Your task to perform on an android device: I want to add the Van Heusen men's shirt to my cart since I like it. 
Image 0: 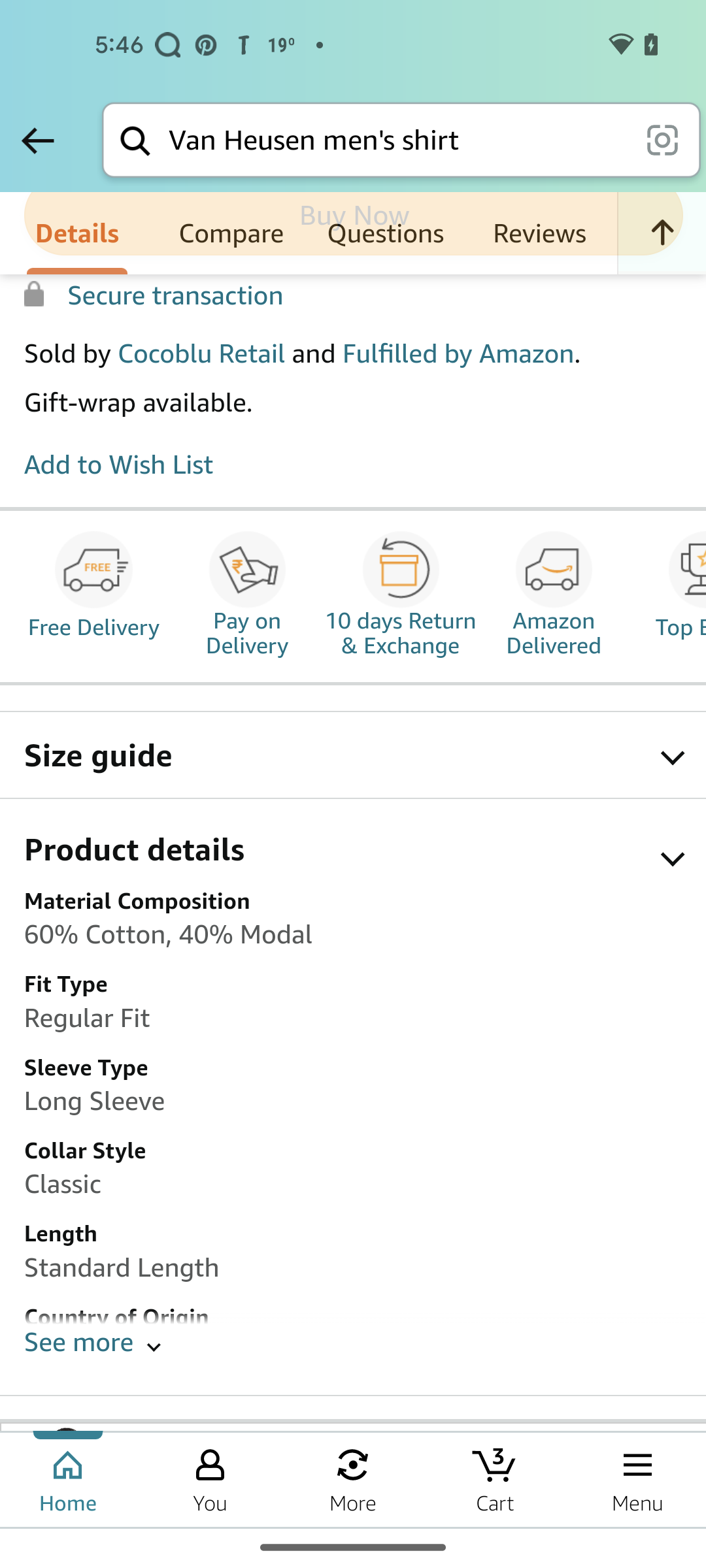
swipe down to add product
Step 0: scroll up
Image 1: 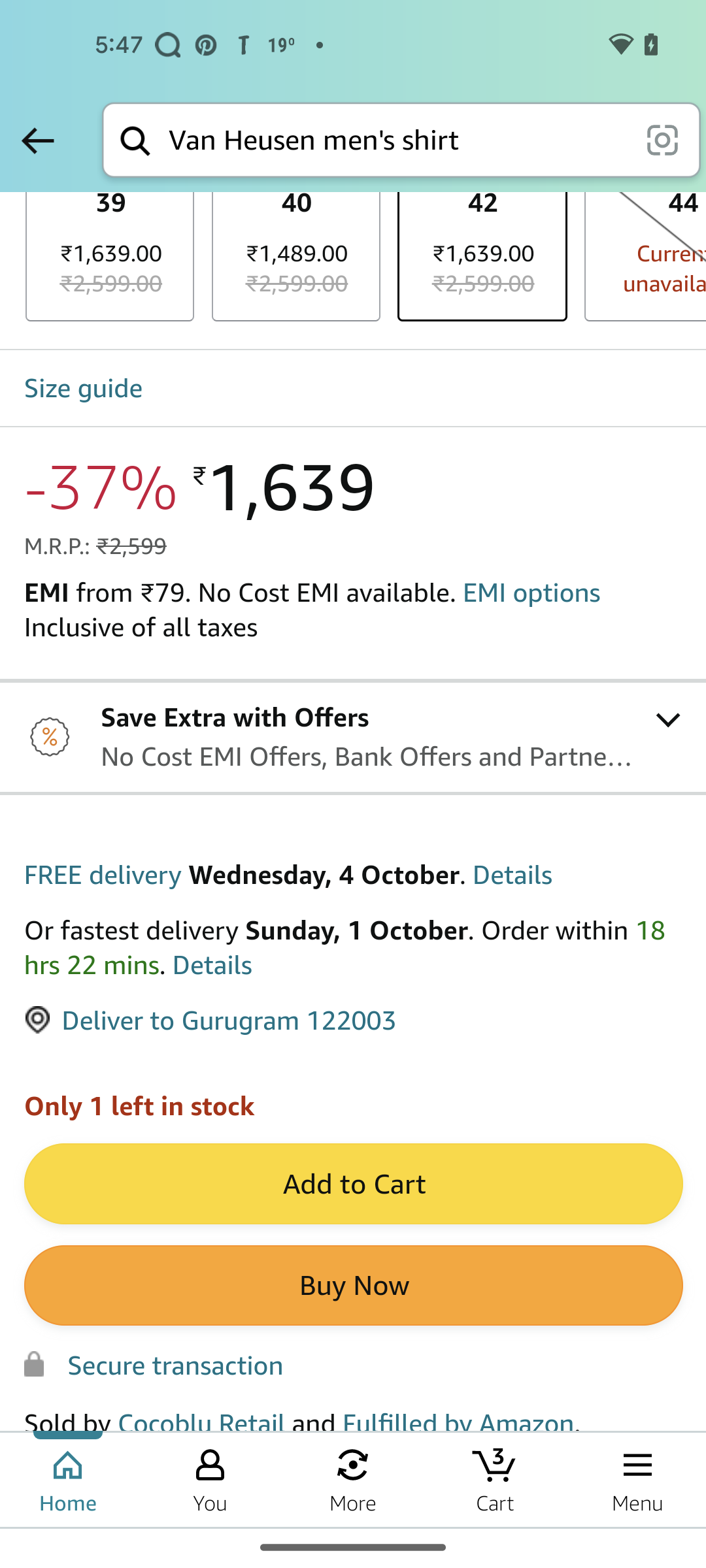
click on the add to cart button
Step 1: click (352, 1183)